Your task to perform on an android device: In the Heartfulness app, I want to listen to Day 1 - Relax. meditation in the Meditations category in order to make peace of mind.
Image 0: 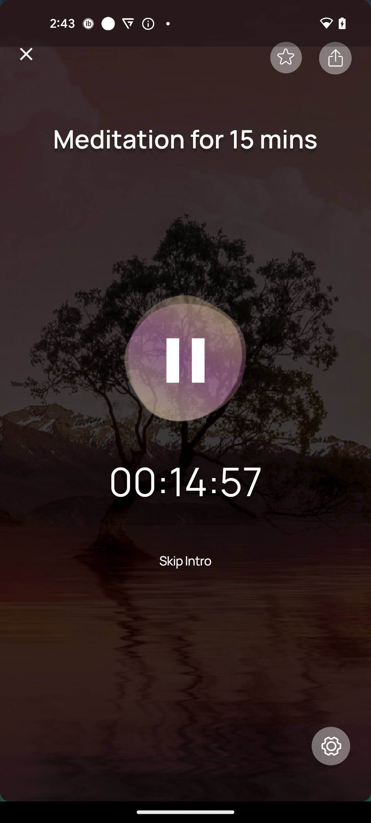
Click on the Close icon
Step 0: click (185, 401)
Image 1: 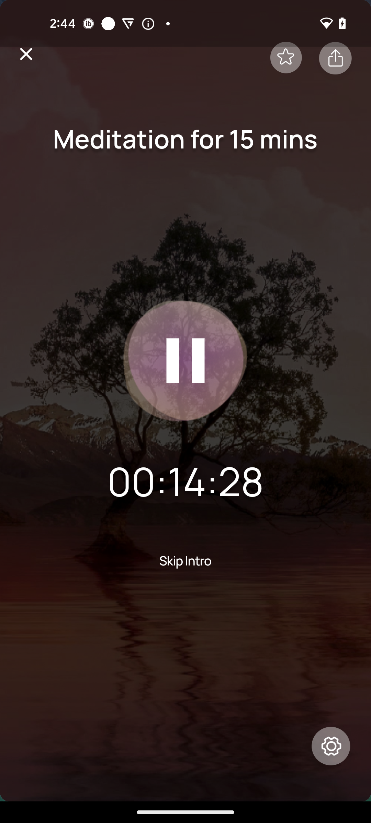
Click on the Close icon
Step 1: wait
Image 3: 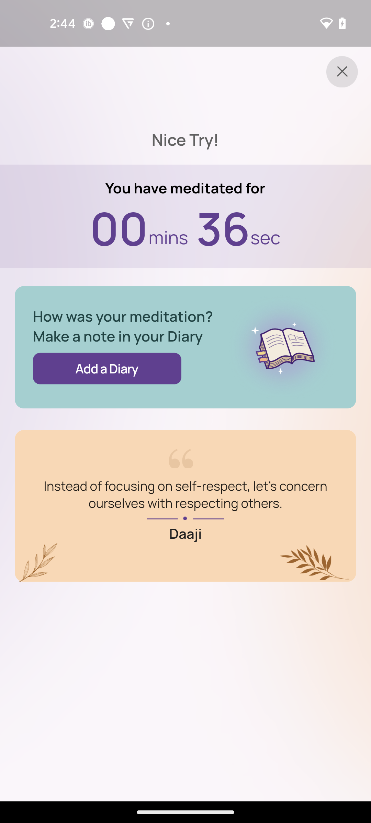
Click on the close icon
Step 3: click (342, 71)
Image 4: 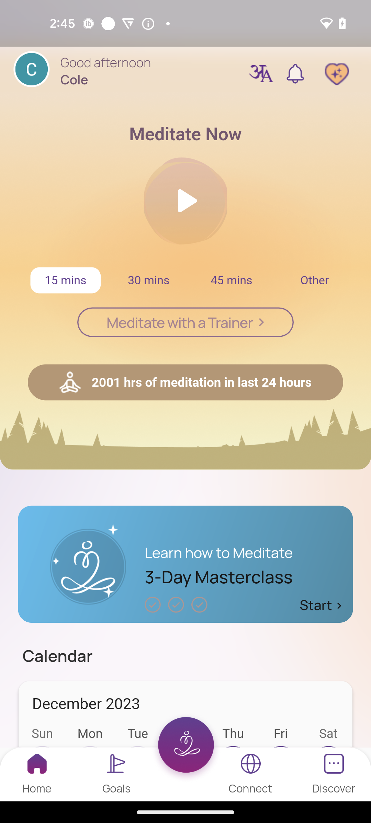
Swipe up to meditations option
Step 4: scroll down
Image 5: 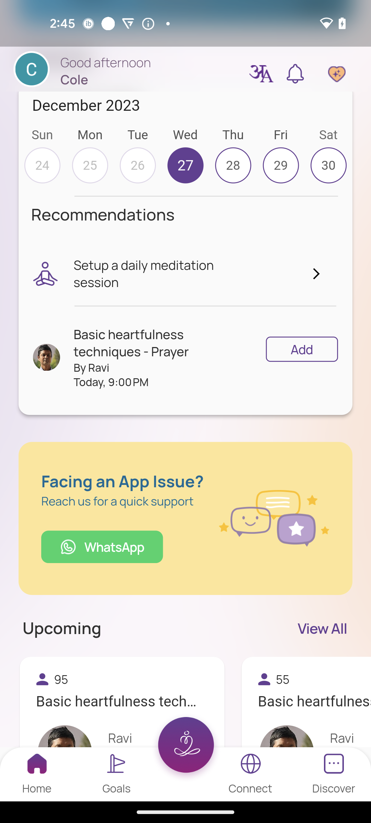
Swipe up to meditations option
Step 5: scroll down
Image 6: 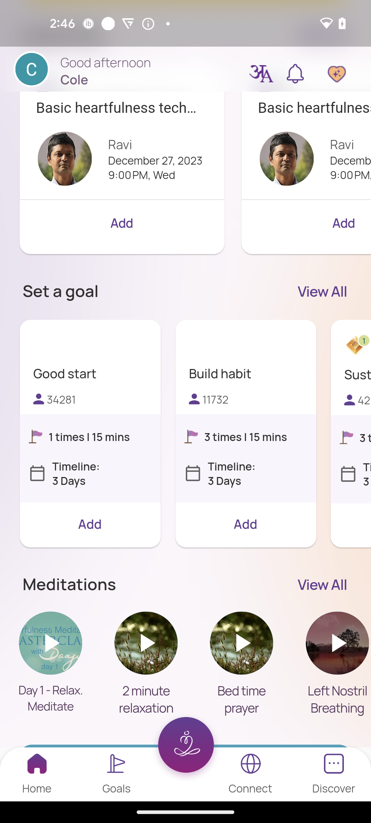
Click on the Day 1 - Relax. meditation option
Step 6: click (47, 677)